Your task to perform on an android device: I want a nap of 10 min , snooze the 09:25 Alarm for the same in the clock app
Image 0: 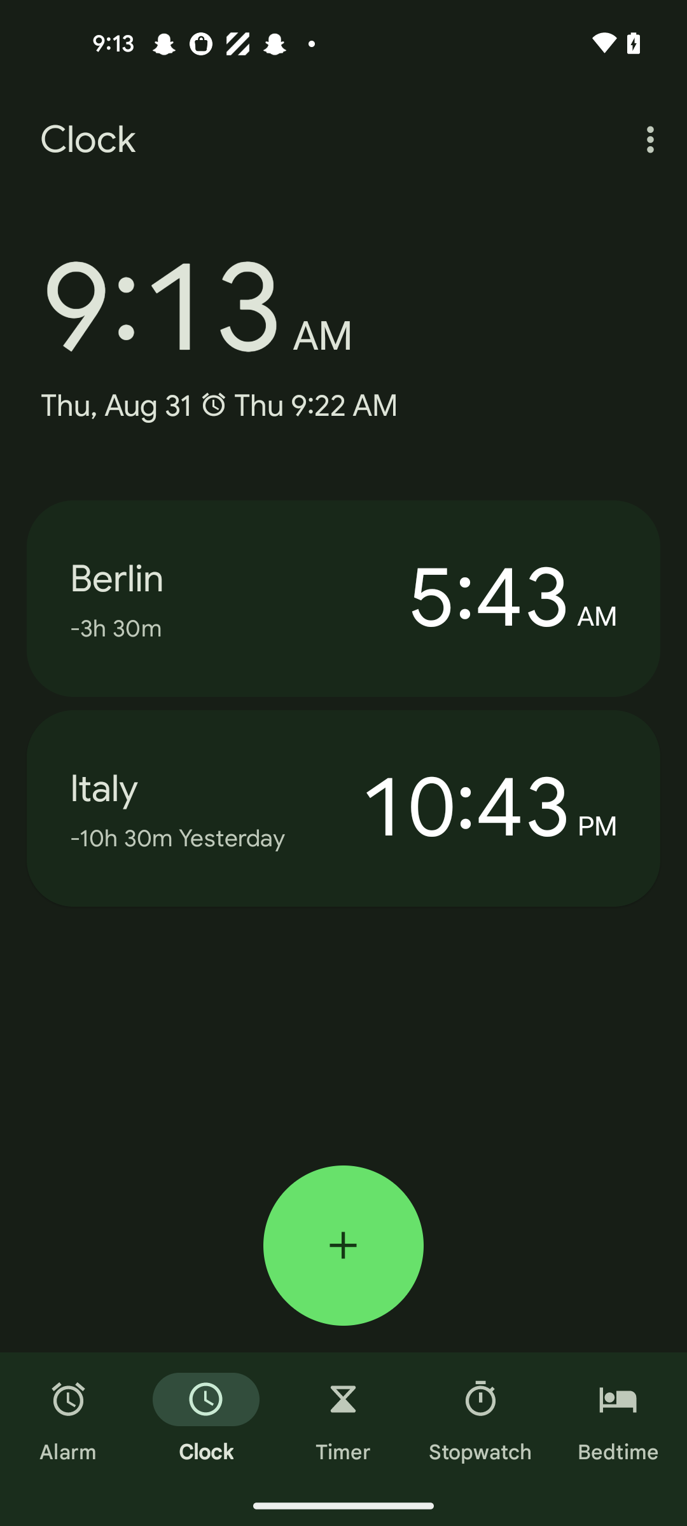
Click on the Alarm section 
Step 0: click (69, 1419)
Image 1: 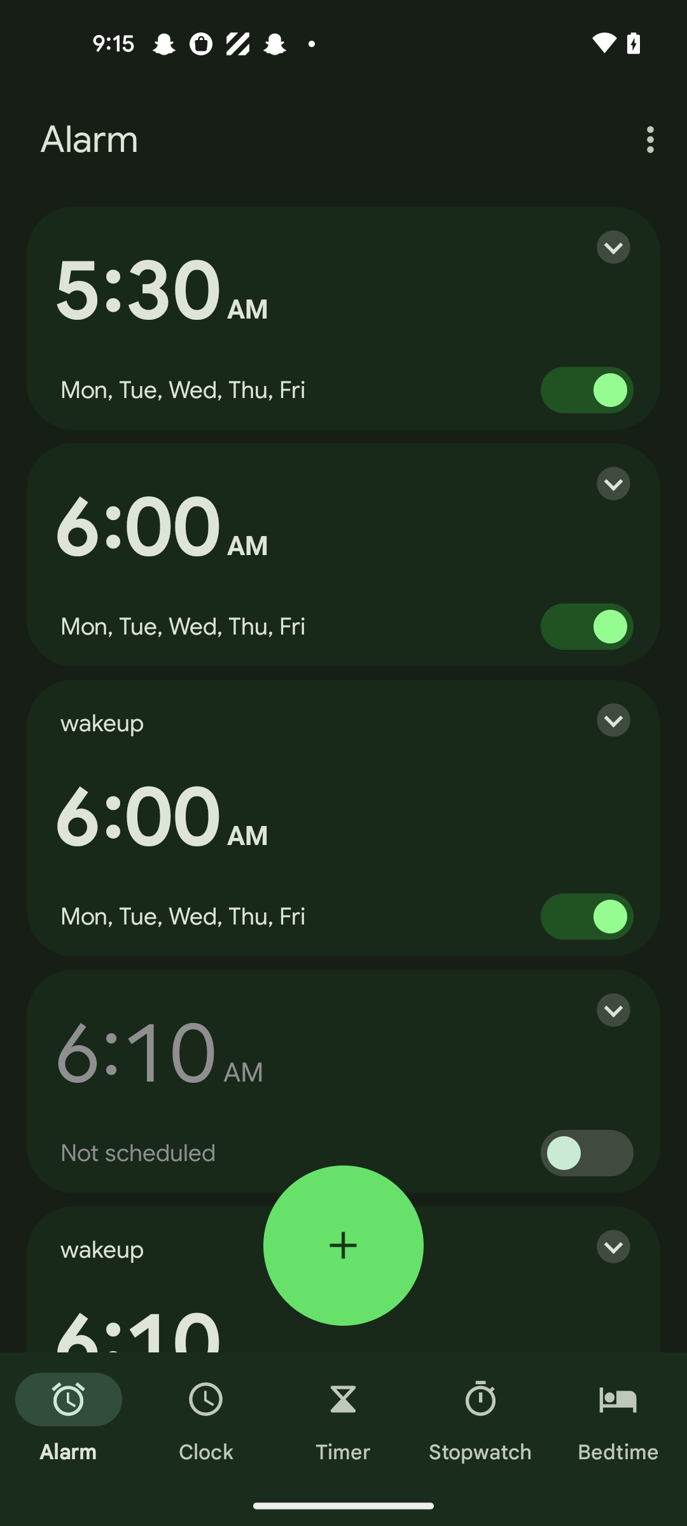
Click on the + icon
Step 1: click (343, 1245)
Image 2: 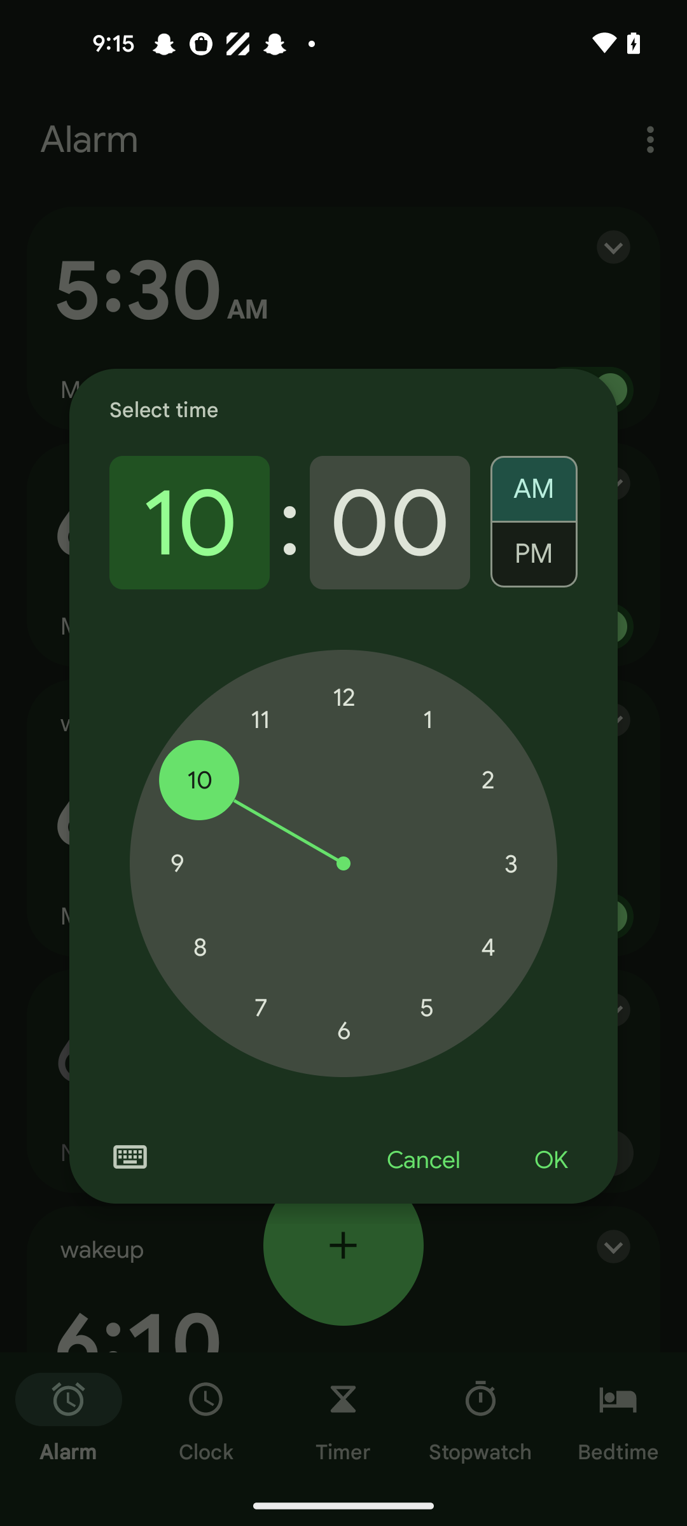
set hour to 9
Step 2: click (177, 863)
Image 3: 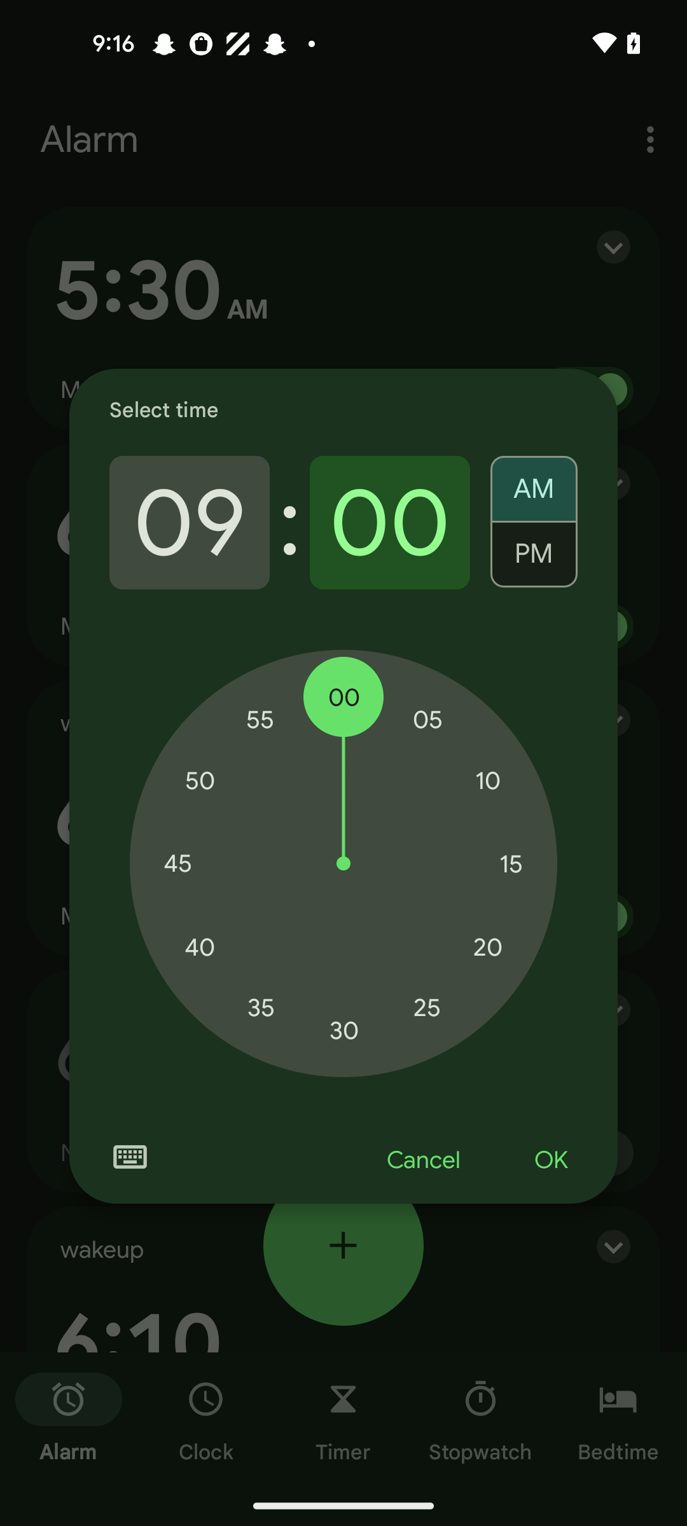
set minutes to 25
Step 3: click (427, 1007)
Image 4: 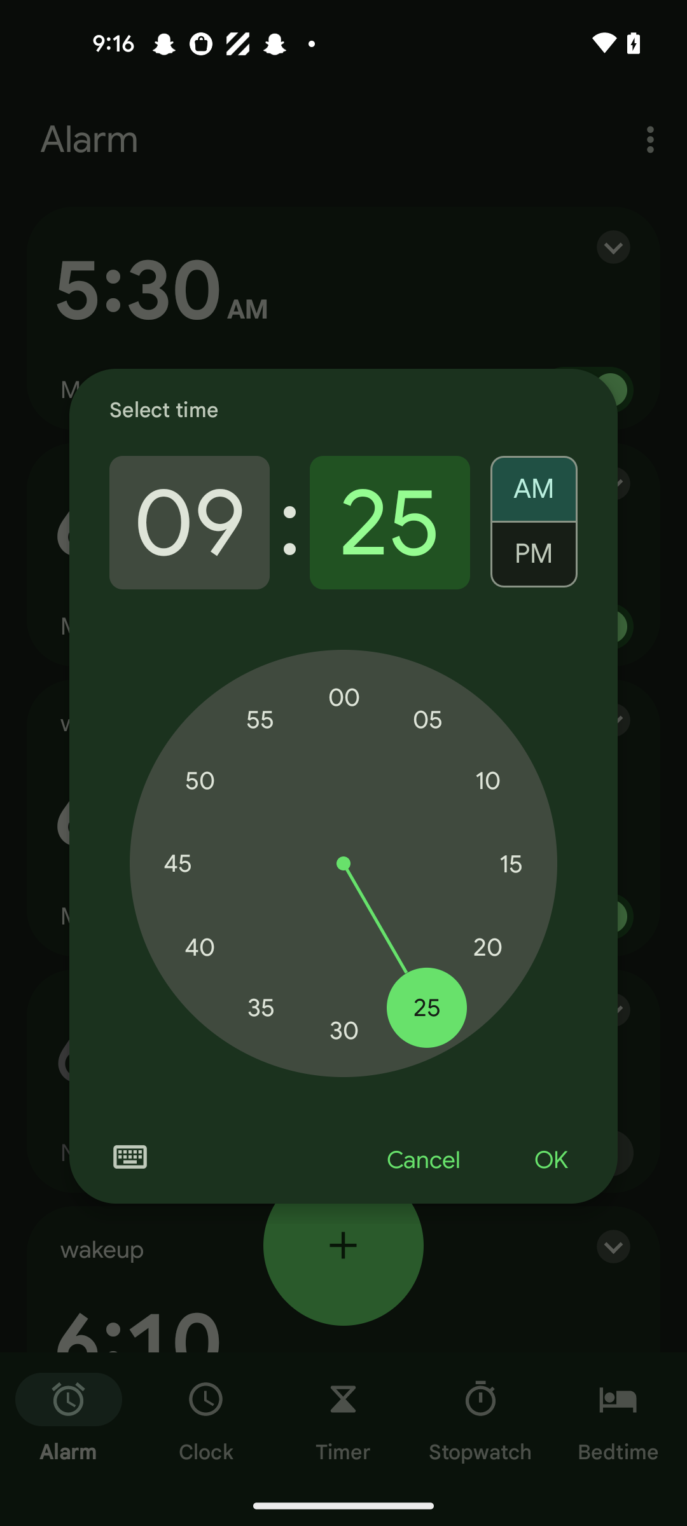
Click on the ok button 
Step 4: click (550, 1160)
Image 6: 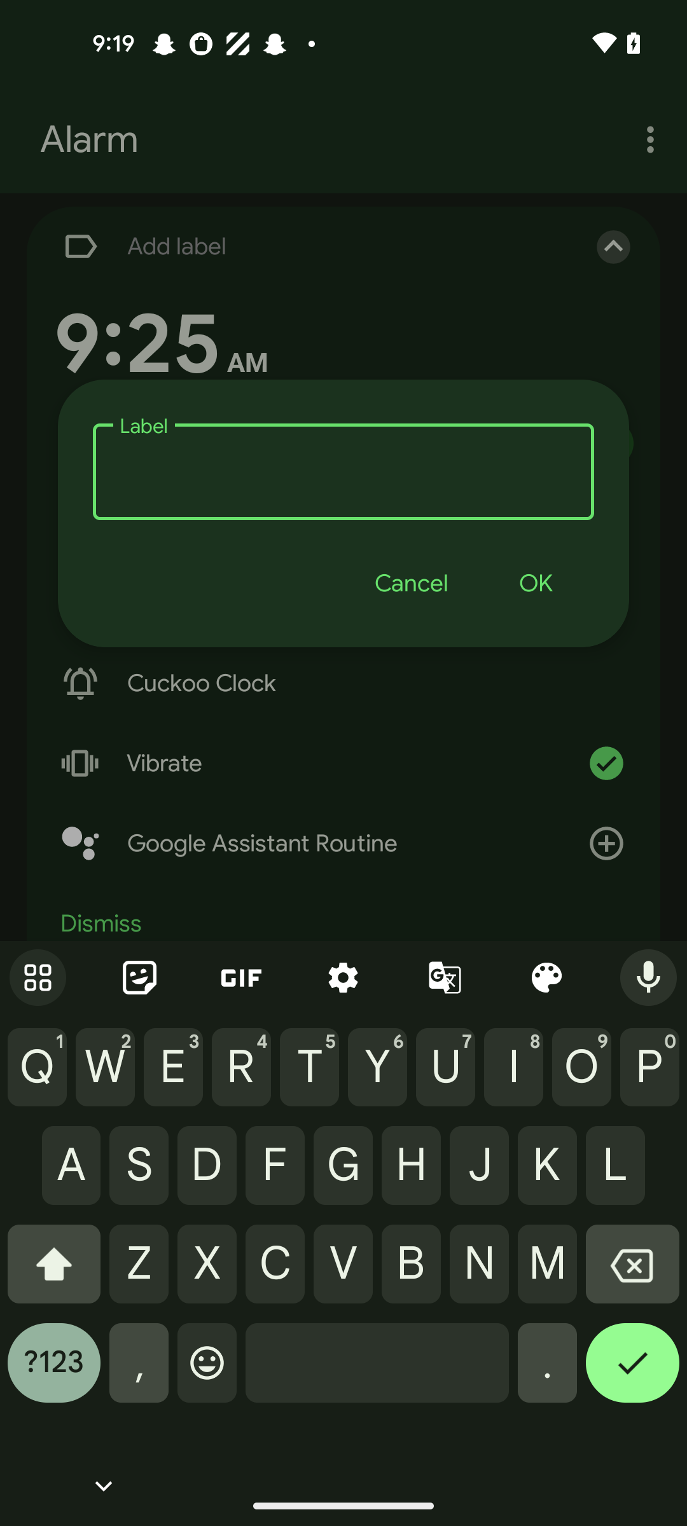
Enter a name as nap
Step 6: type "nap"
Image 8: 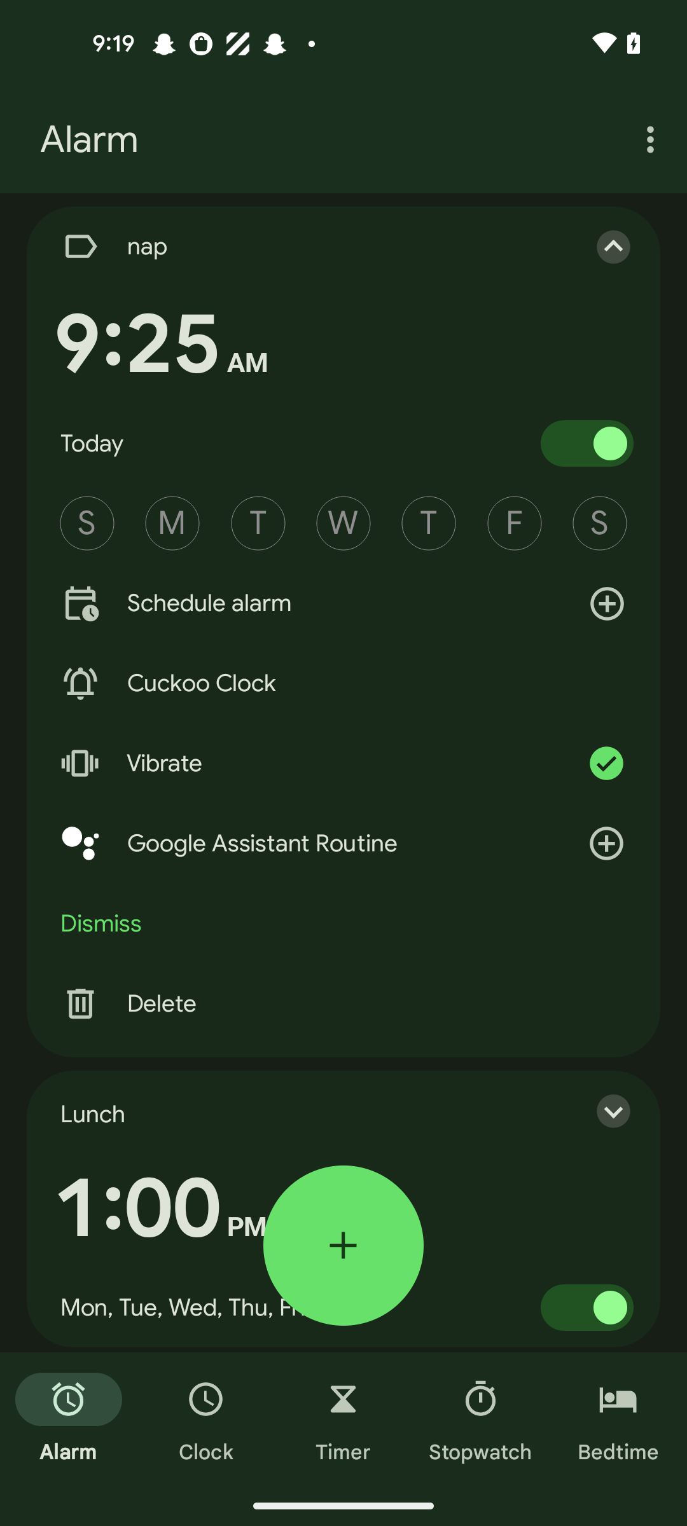
Click on the snooze tab
Step 8: wait
Image 9: 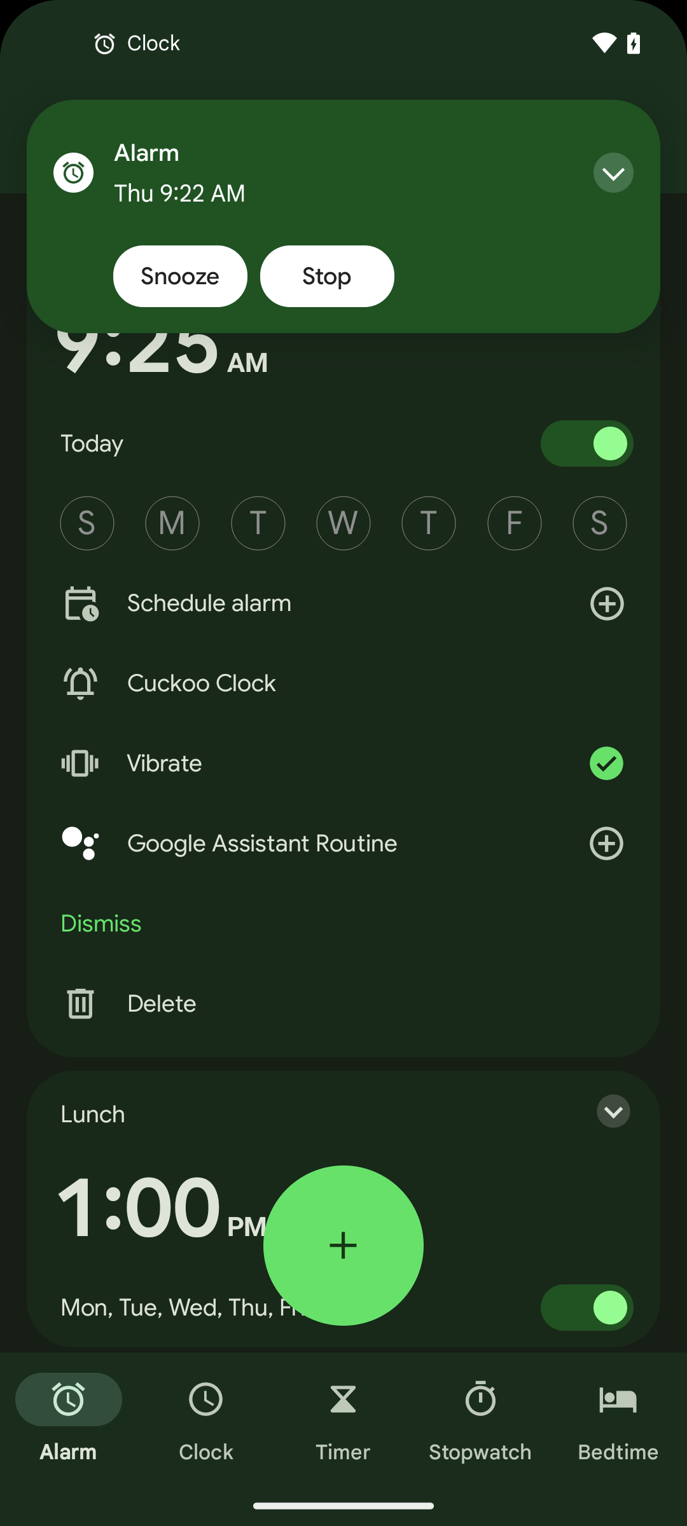
Click on the snooze tab
Step 9: click (180, 276)